Your task to perform on an android device: Open the BigOven app and view the Ham burger recipe
Image 0: 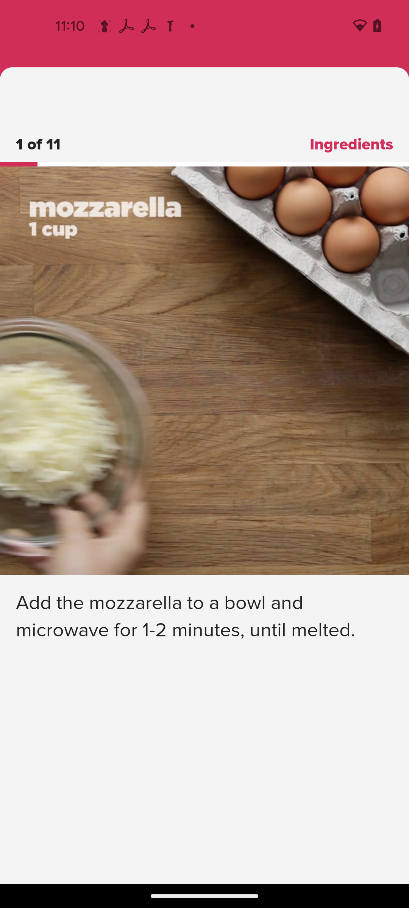
Open the BigOven app
Step 0: open app "BigOven"
Image 1: 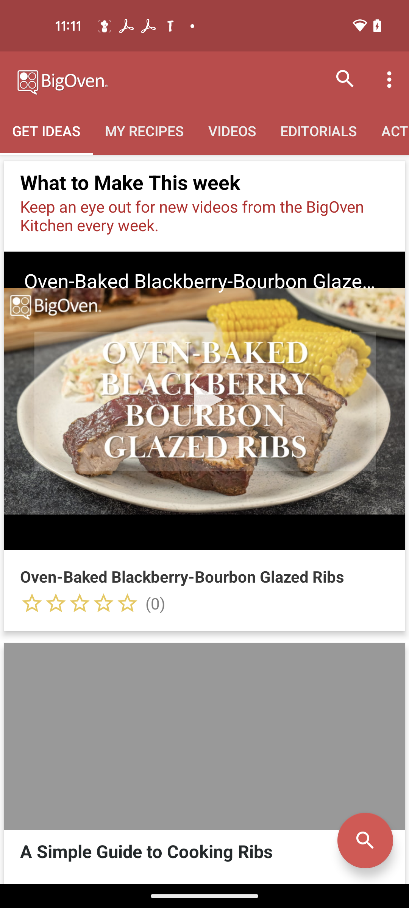
click on the search icon on the top of the screen
Step 1: click (345, 79)
Image 2: 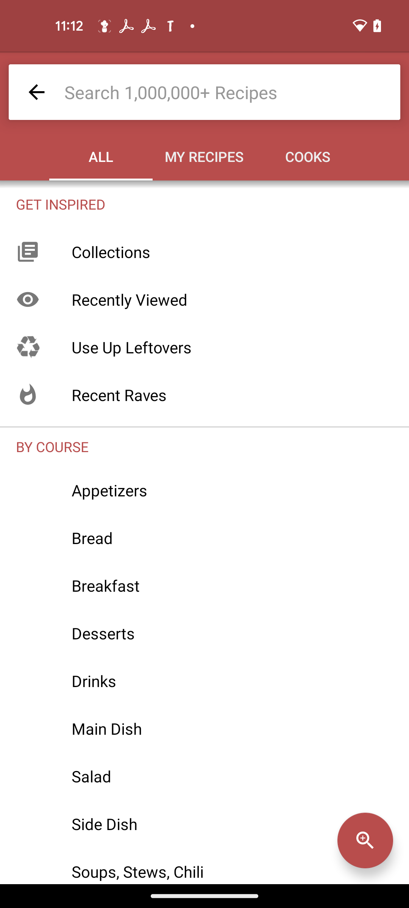
click on the search bar
Step 2: click (204, 92)
Image 3: 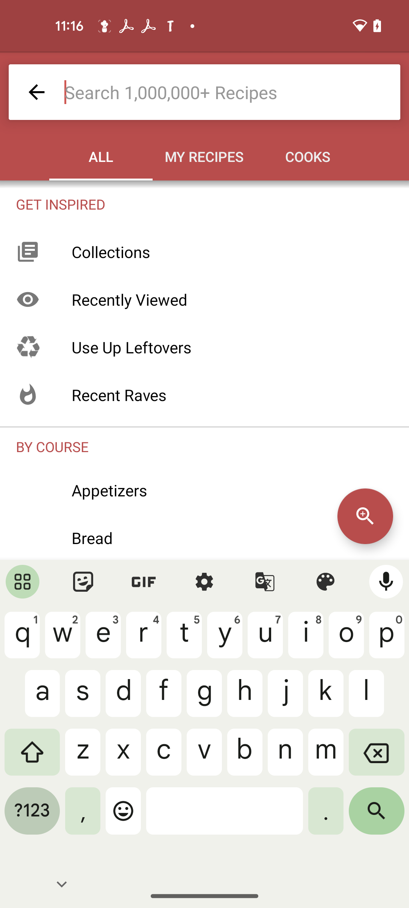
search for Ham burger
Step 3: type "Ham burger"
Image 4: 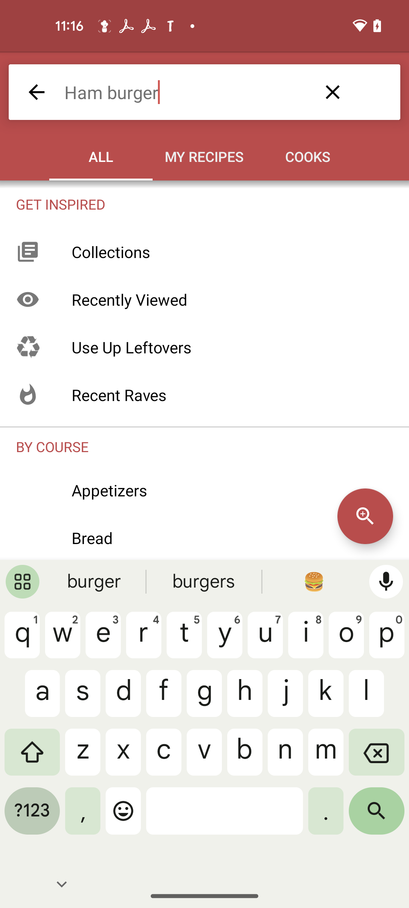
click on the search icon
Step 4: click (376, 816)
Image 5: 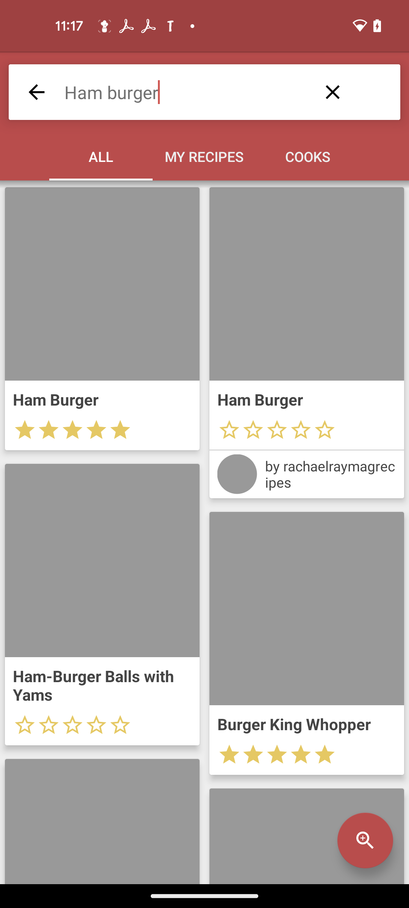
click on the first search result
Step 5: click (102, 284)